Your task to perform on an android device: In the Drive app, make a copy of the Dinner-veg pdf.
Image 0: 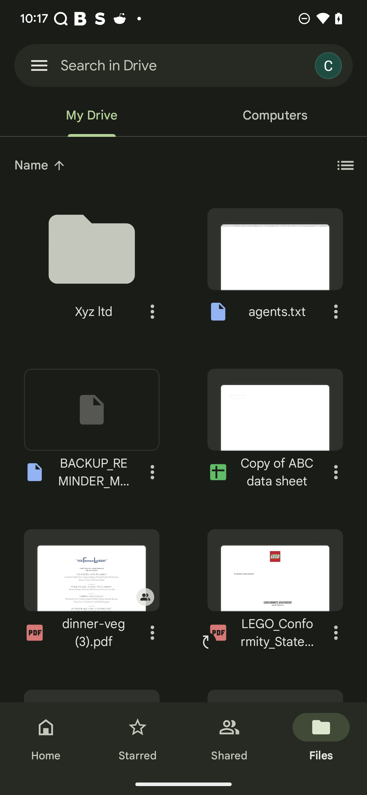
Click on the more option on dinner-veg pdf
Step 0: click (152, 632)
Image 1: 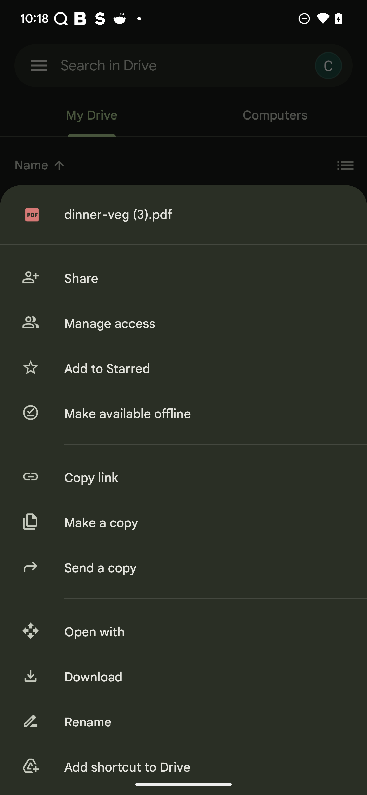
Click on the make a copy option
Step 1: click (205, 523)
Image 2: 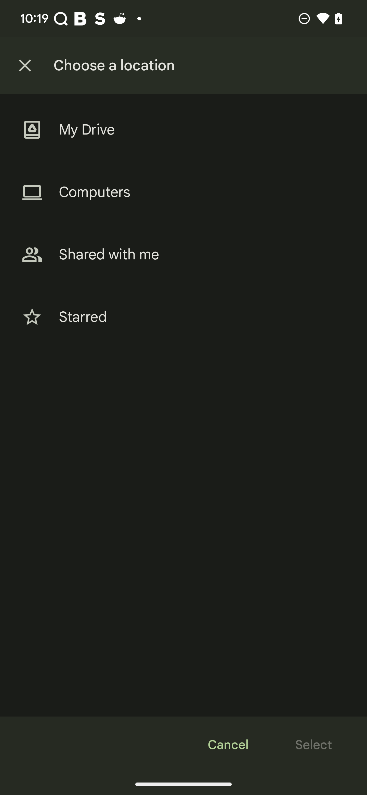
Click on the my drive 
Step 2: click (191, 130)
Image 3: 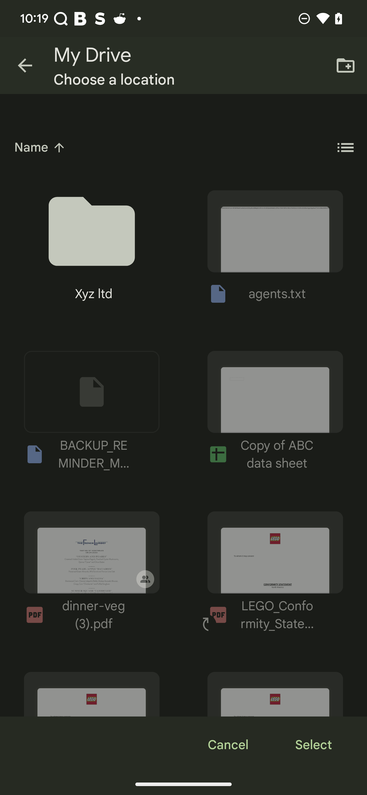
Click on the Xyz ltd folder
Step 3: click (72, 235)
Image 4: 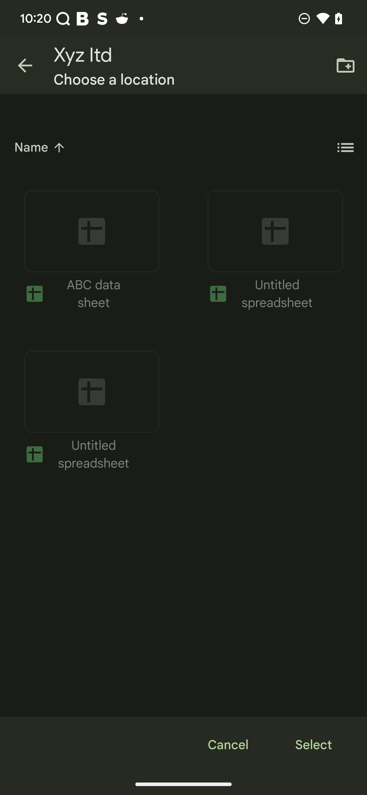
Click on the select option
Step 4: click (313, 745)